Your task to perform on an android device: Open the ebay app and search for realme 10 pro 5G Smartphone
Image 0: 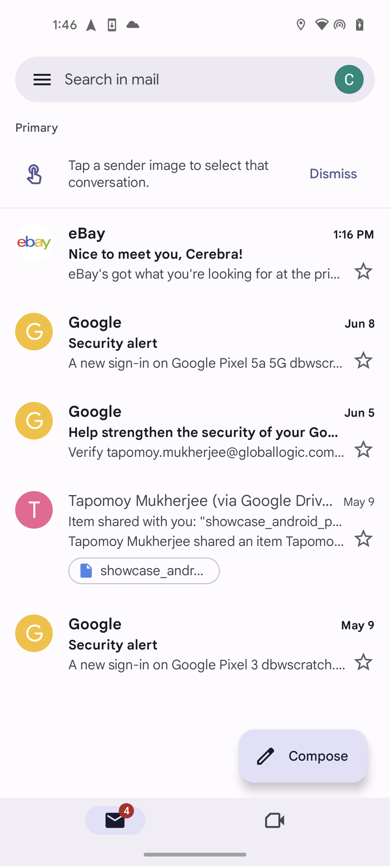
Open ebay app
Step 0: open app "eBay"
Image 1: 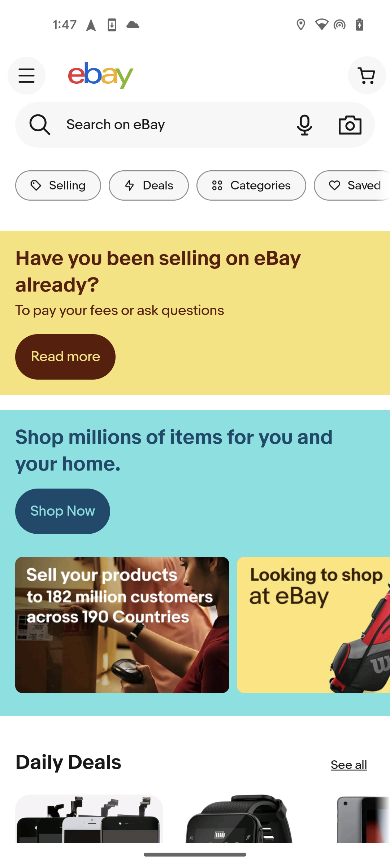
Click on the search bar at the top of the screen
Step 1: click (149, 125)
Image 2: 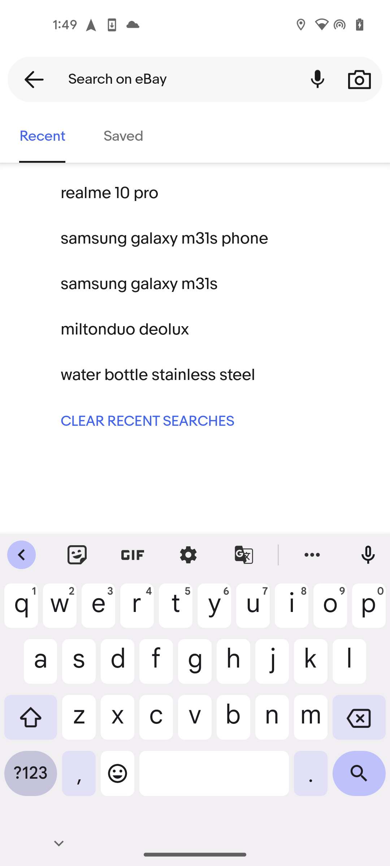
Search for realme 10 pro 5G Smartphone
Step 2: type "realme 10 pro 5G"
Image 3: 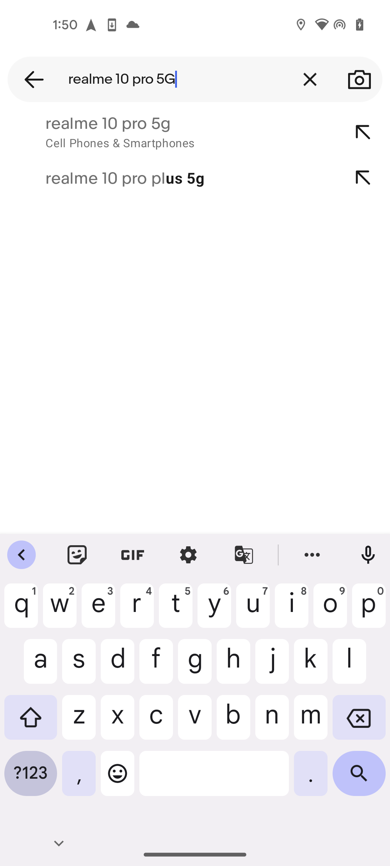
Click on the search icon at the bottom right corner of the screen
Step 3: click (359, 779)